Your task to perform on an android device: Search the victorjonesdbwresearchpersona@gmail.com mail for me.
Image 0: 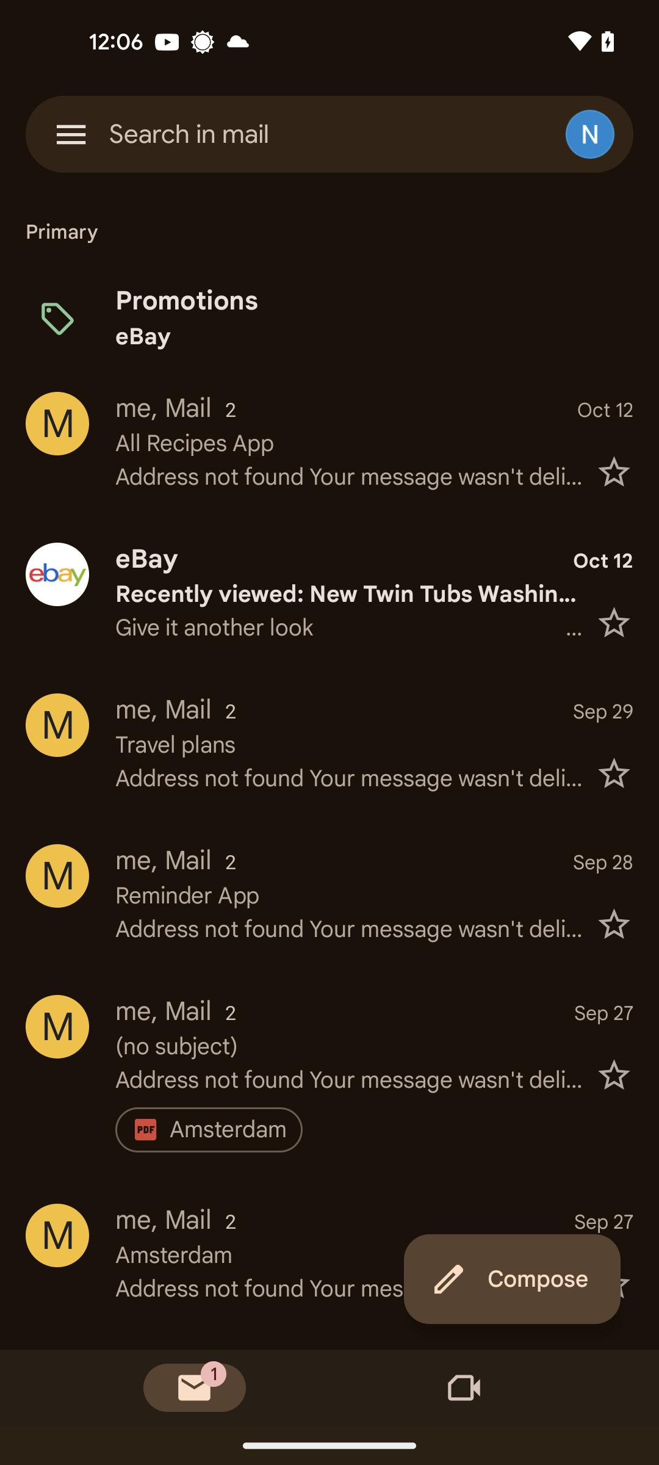
Tap on the search bar at the top of the screen
Step 0: click (329, 134)
Image 1: 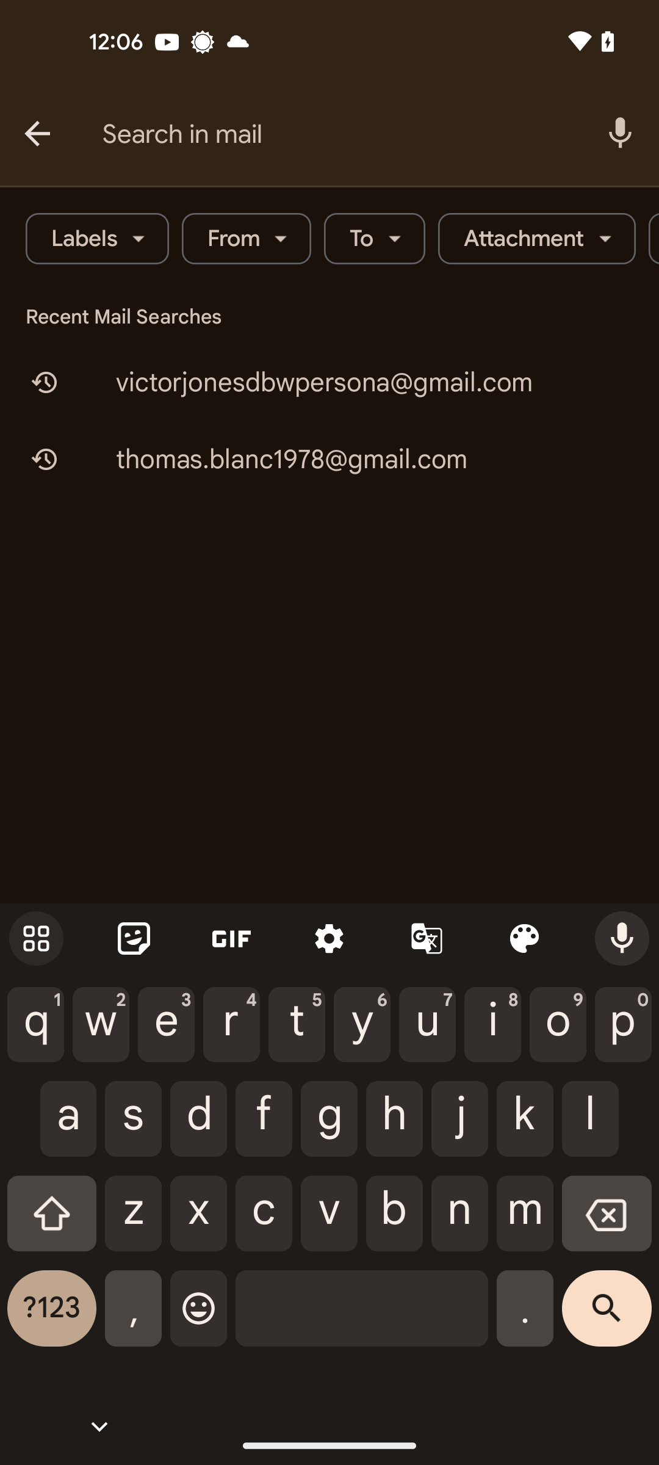
Search the mail victorjonesdbwresearchpersona@gmail.com
Step 1: type "victorjonesdbwresearchpersona@gmail.com"